Your task to perform on an android device: Open the iFirstAid app and select Heart Attack First Aid.
Image 0: 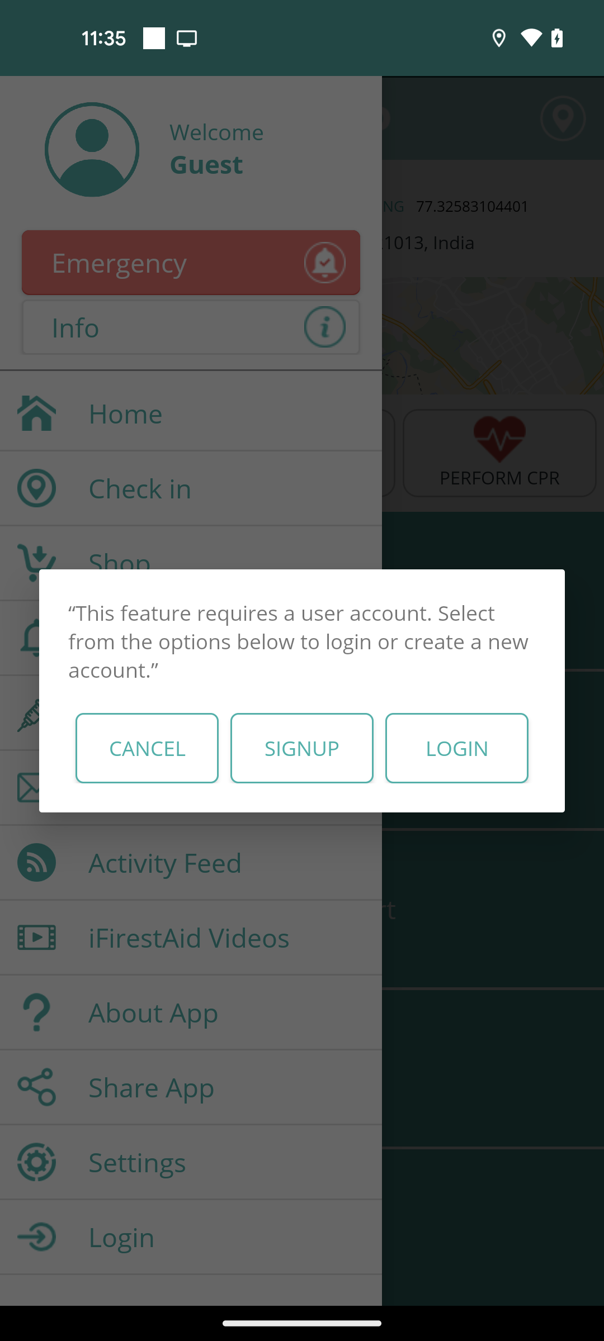
Tap on the cancel button
Step 0: click (147, 748)
Image 1: 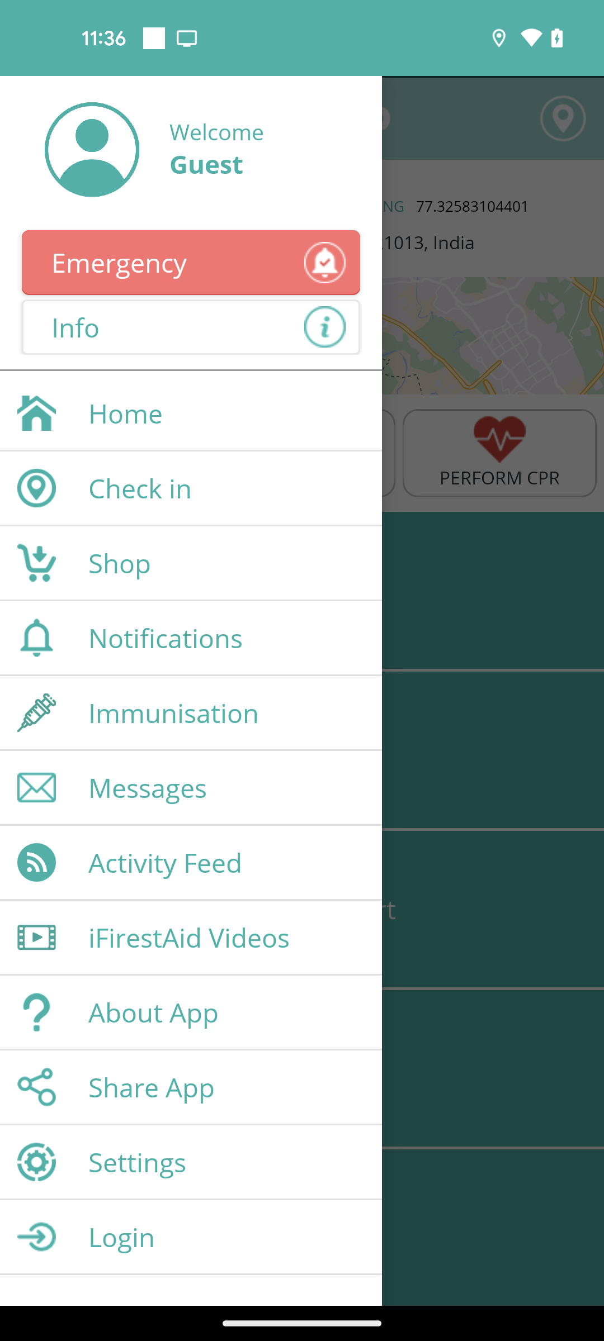
Tap on the home option
Step 1: click (190, 413)
Image 3: 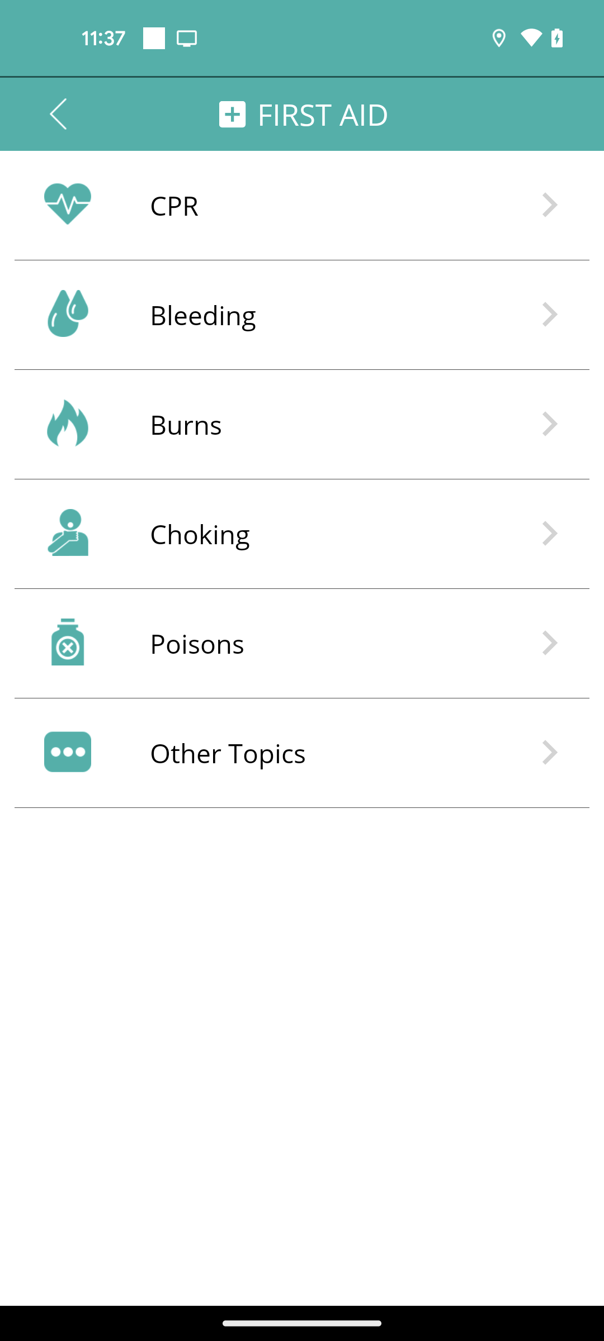
Tap on other topics at the bottom of the screen
Step 3: click (228, 753)
Image 4: 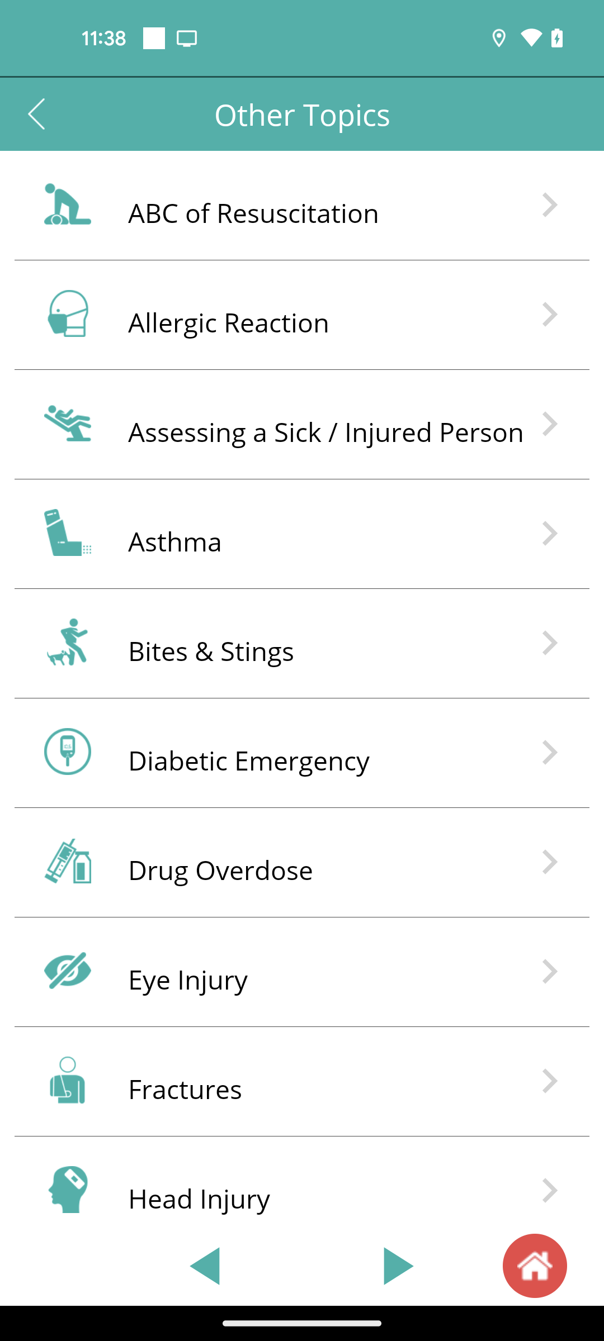
Swipe up to view heart conditions option
Step 4: scroll down
Image 5: 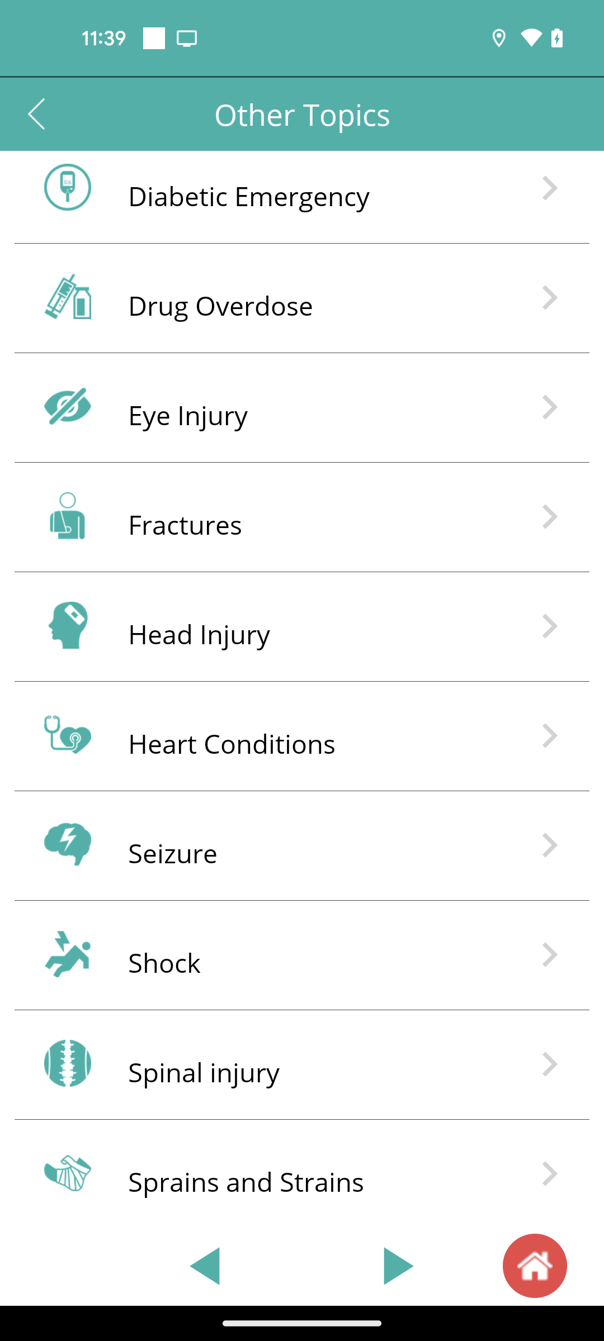
Tap on the heart conditions
Step 5: click (308, 736)